Your task to perform on an android device: I'll be visiting New Zealand for vacation next week and wanted to check the time zone in the world clock and add the time clock for New Zealand in the clock app.
Image 0: 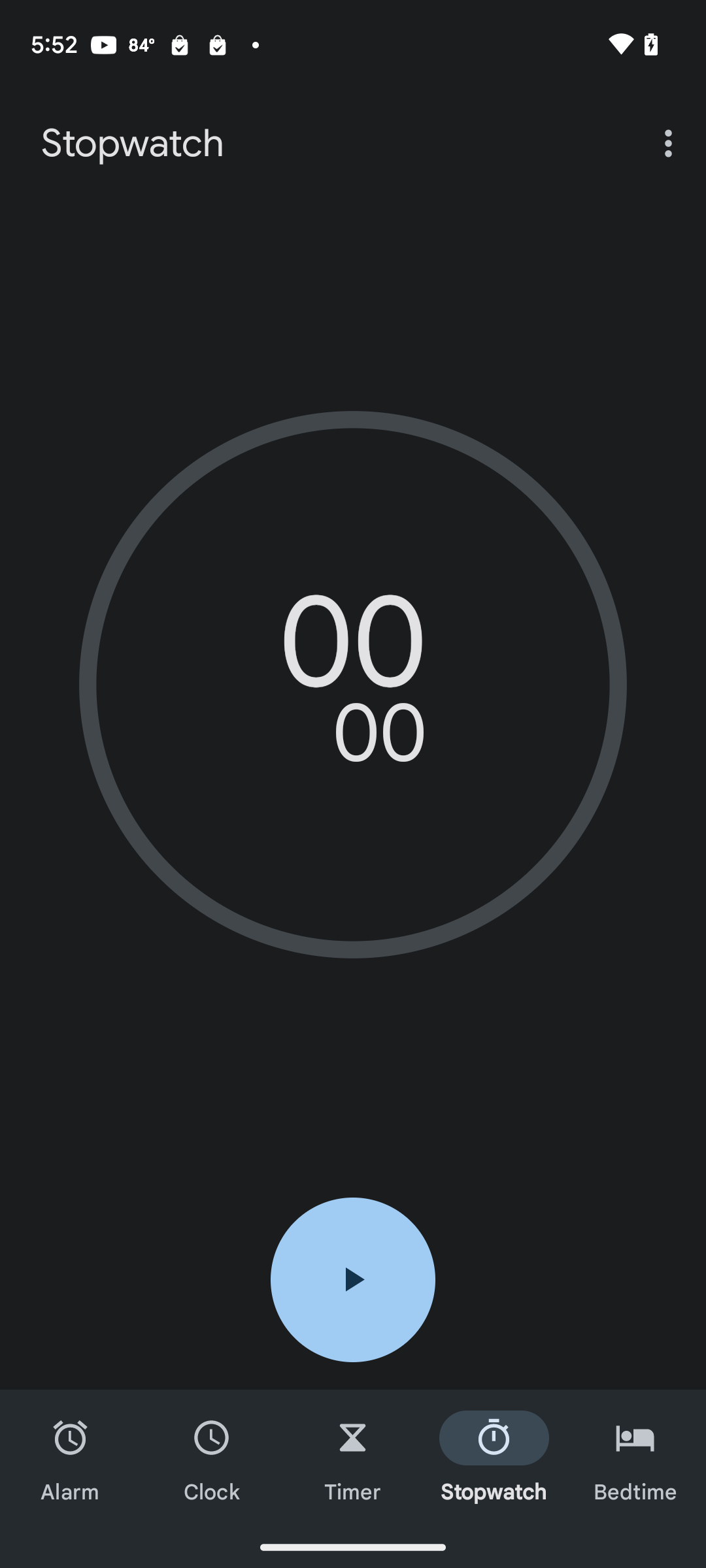
Click on the clock option
Step 0: click (212, 1458)
Image 1: 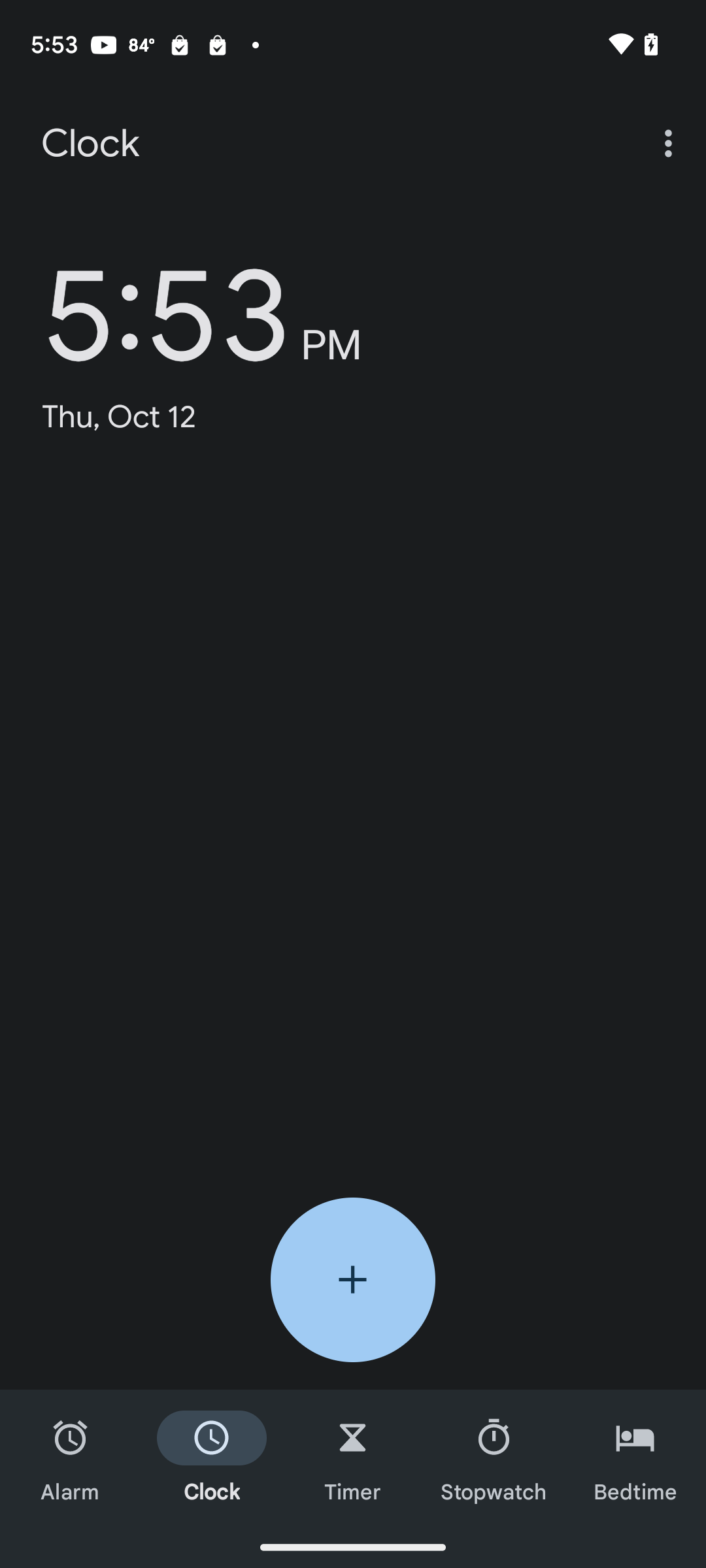
Click on the plus icon
Step 1: click (353, 1279)
Image 2: 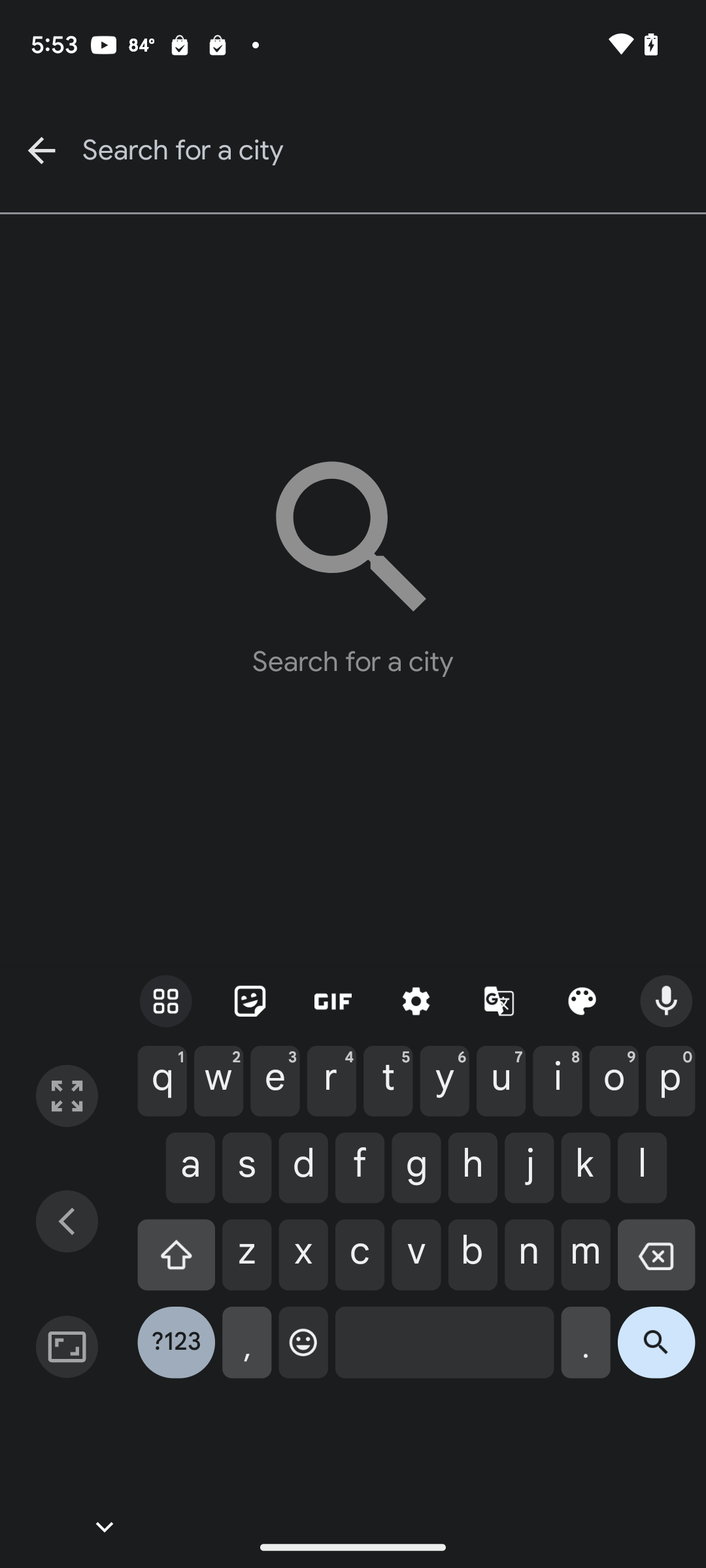
Enter New Zealand
Step 2: type "New Zealand"
Image 3: 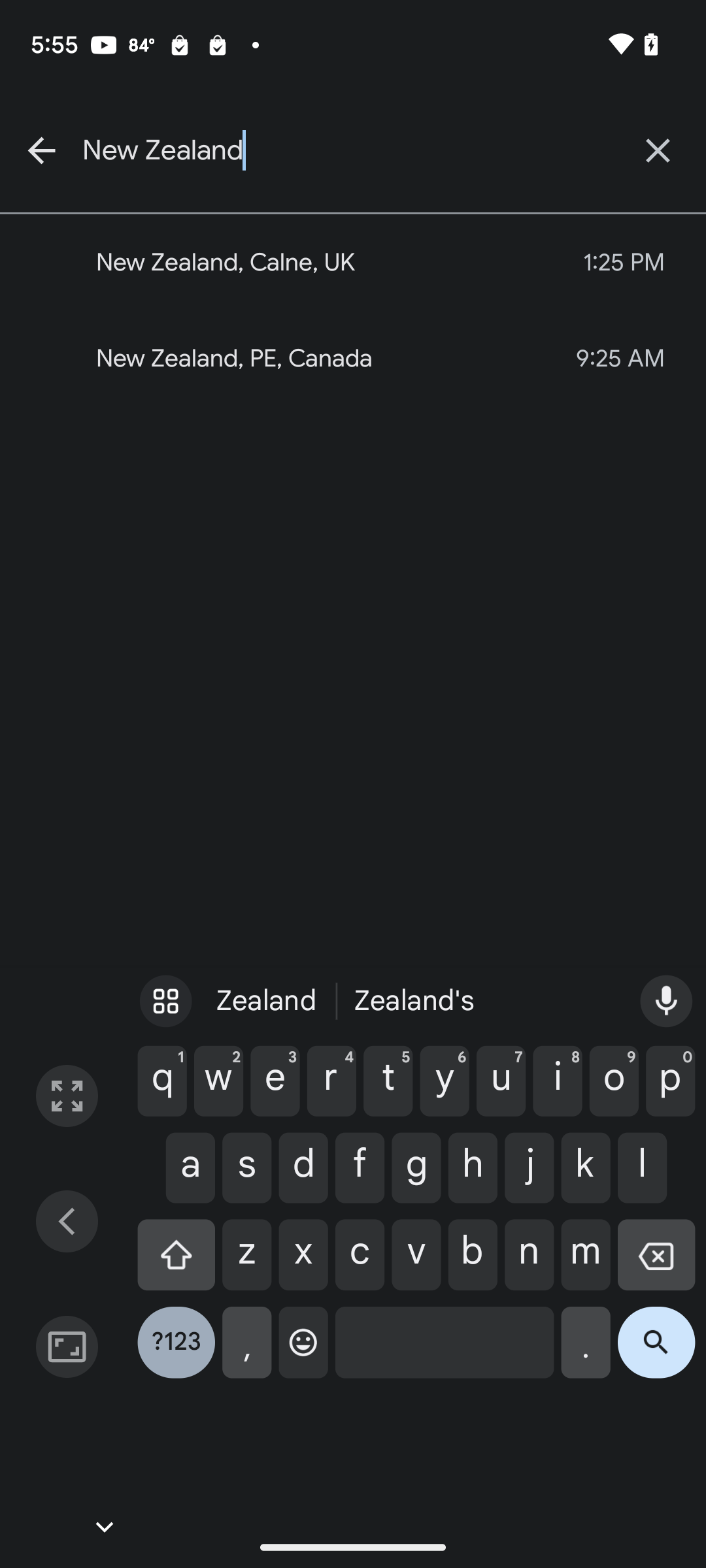
Click on the first result
Step 3: click (312, 262)